Your task to perform on an android device: Add a due date to the task labeled go to work on the Todoist app.
Image 0: 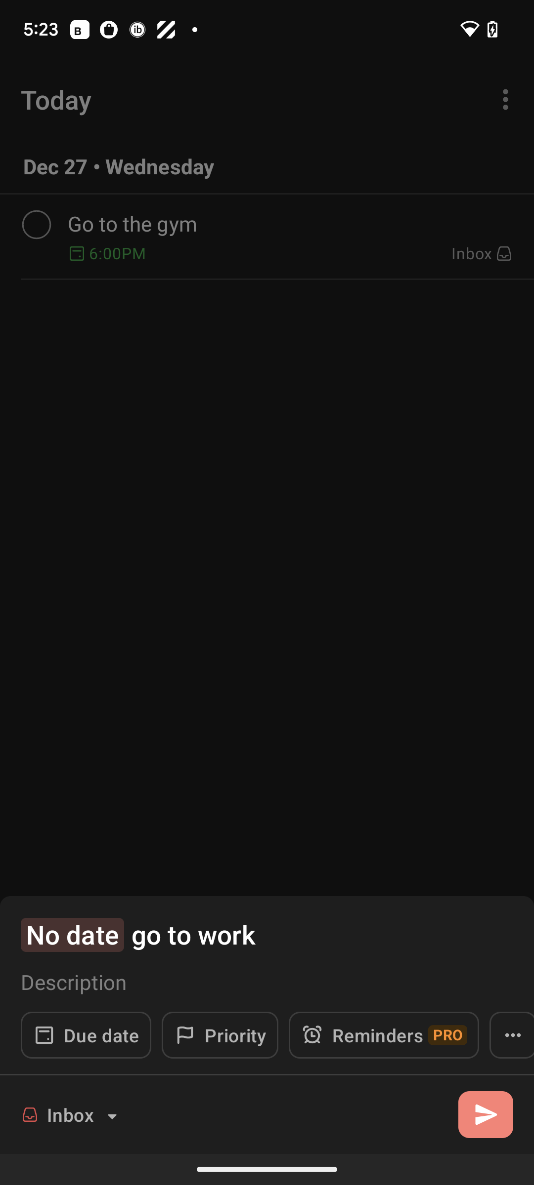
Click on the Due Date at the bottom left of the screen.
Step 0: click (86, 1035)
Image 1: 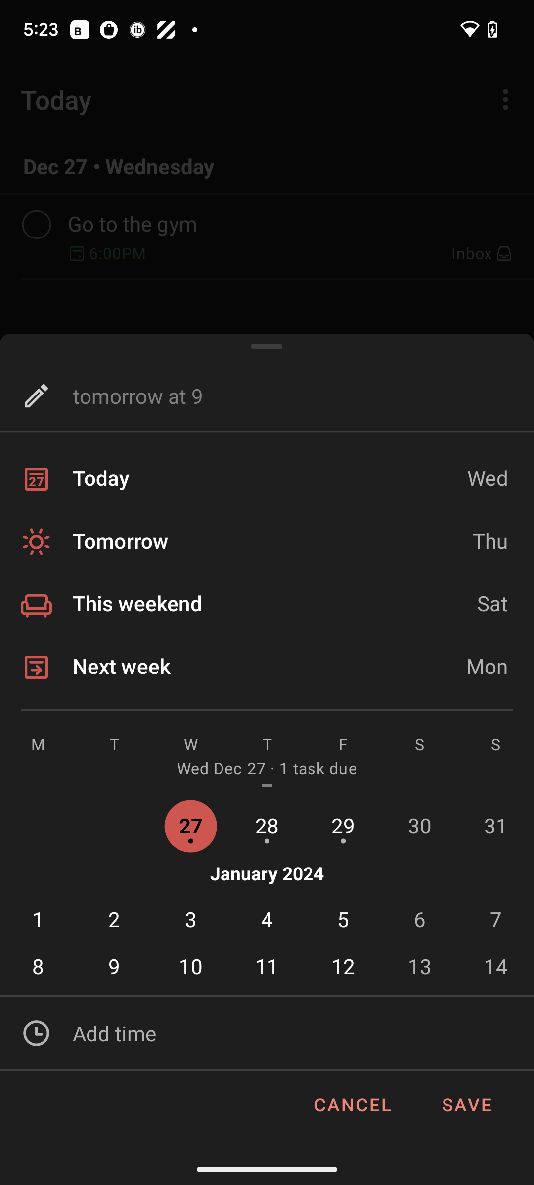
Click on Tomorrow on the left side of the screen.
Step 1: click (94, 542)